Your task to perform on an android device: Open Google maps then view the direction from your current location to Pullman Aerocity and navigate the direction
Image 0: 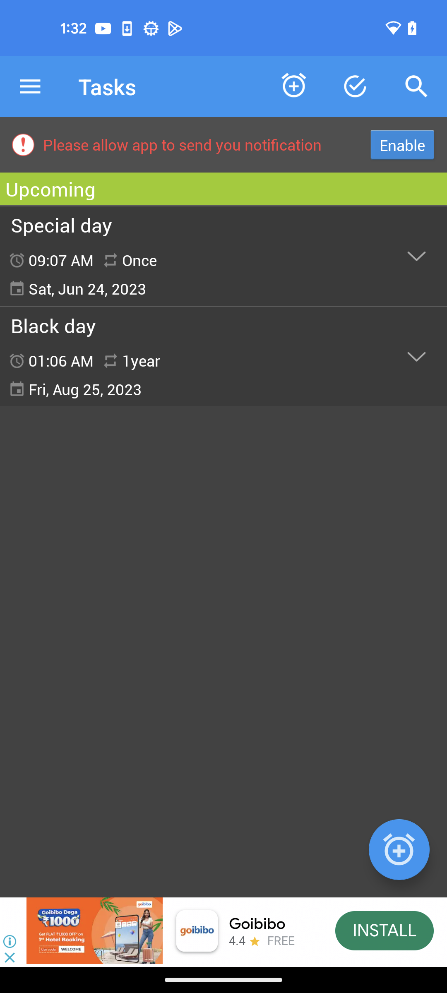
Open Maps App
Step 0: open app "Maps"
Image 2: 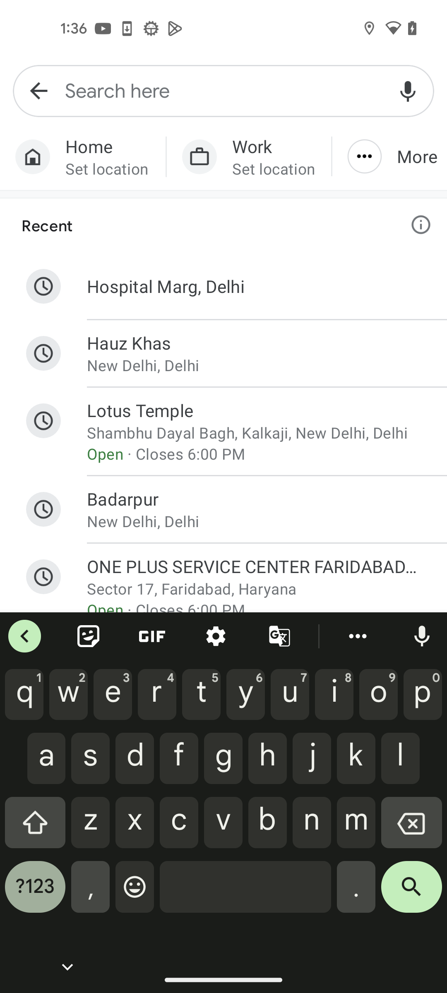
In Search bar search for Pullman Aerocity
Step 2: type "Pullman Aerocity"
Image 3: 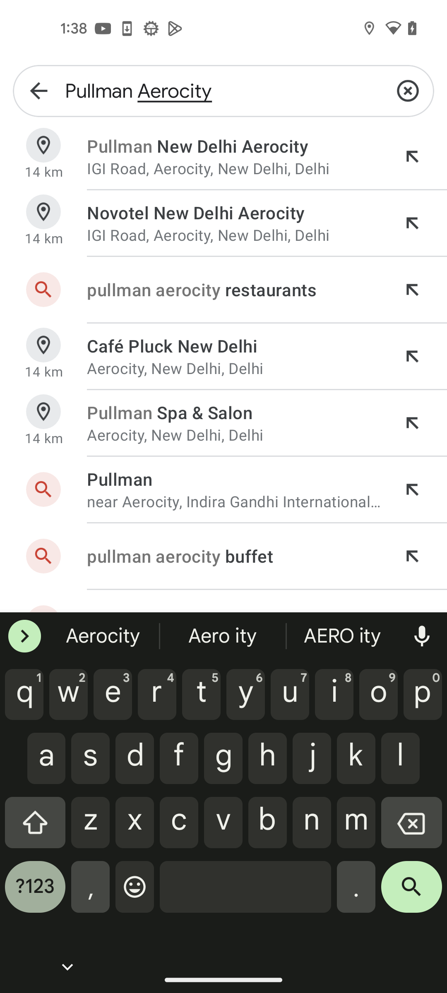
click on the search icon at the bottom right corner
Step 3: click (411, 893)
Image 4: 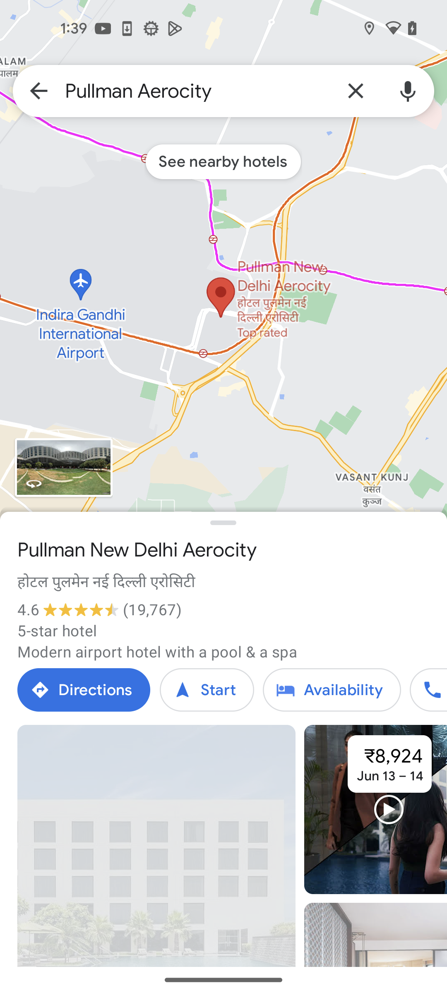
Click on the Direction button in the drawer
Step 4: click (84, 690)
Image 5: 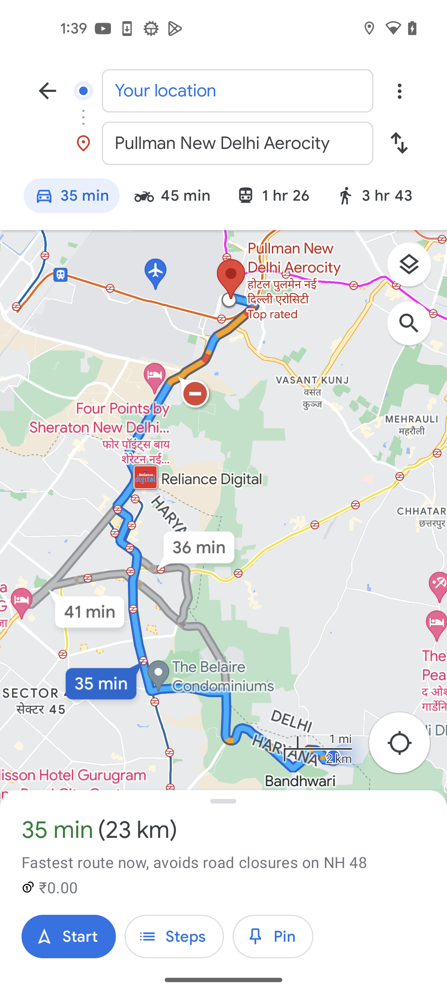
Click on the start button at the bottom left corner
Step 5: click (68, 936)
Image 6: 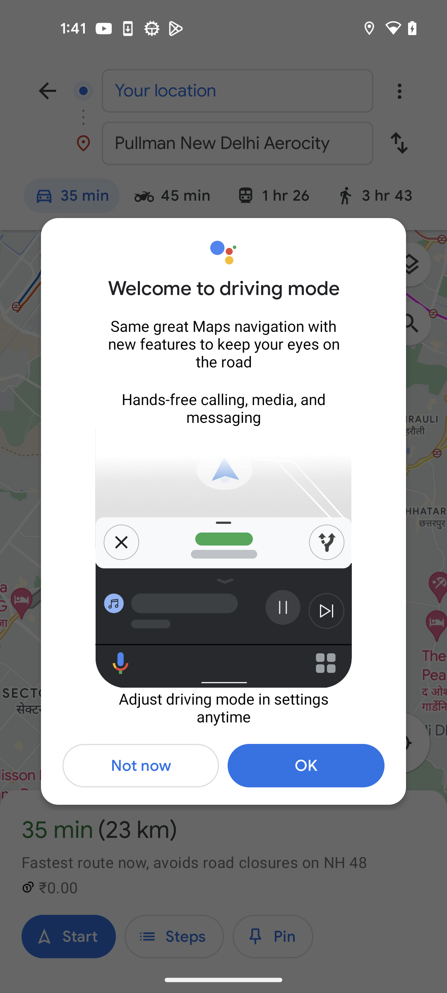
Click on OK button in the pop up
Step 6: click (306, 765)